Your task to perform on an android device: I only want to look for the "evohome" brand portable desk, so apply the brand filter and look for the same for me on the Flipkart app.
Image 0: 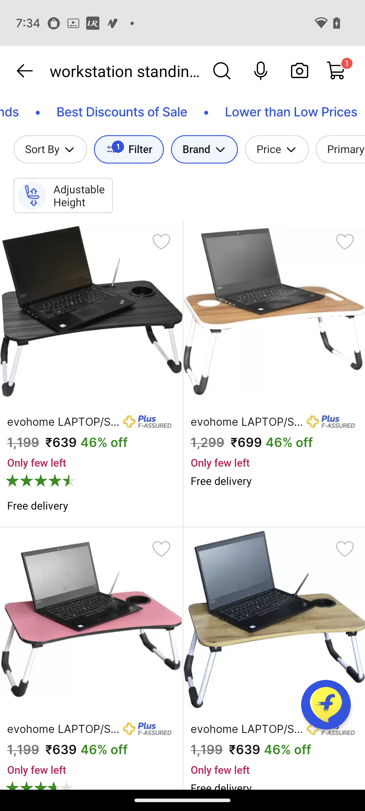
Click on the Tab "Brand".
Step 0: click (196, 149)
Image 1: 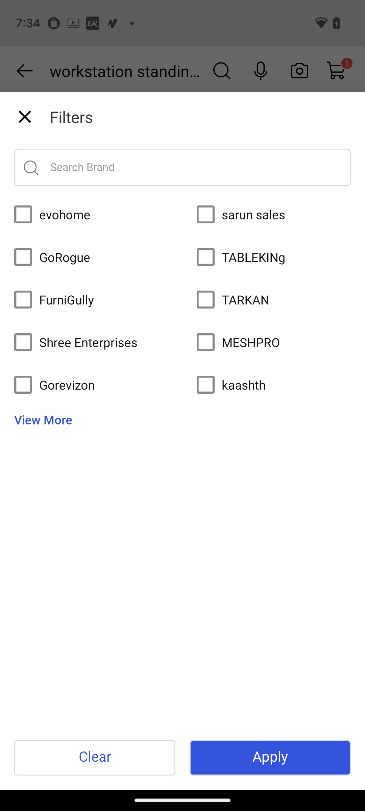
Click on the Checkbox of "evohome" brand.
Step 1: click (23, 221)
Image 2: 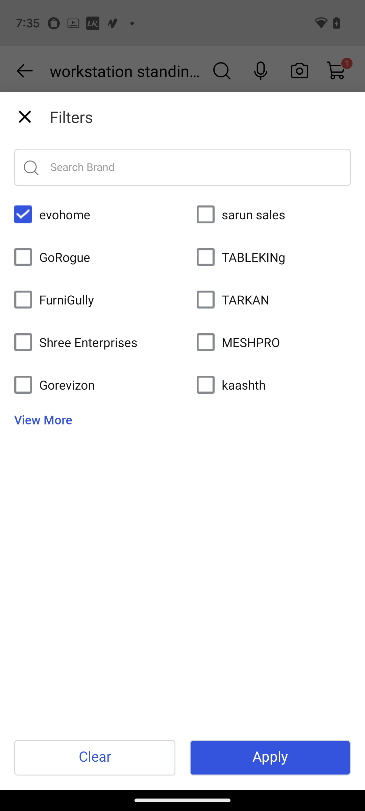
Click on the Apply tab at the bottom right corner of the screen.
Step 2: click (270, 758)